Your task to perform on an android device: I've previously worn Nike shoes, but I'm ready for a change. Check the Amazon app for shoes bearing the Campus brand.
Image 0: 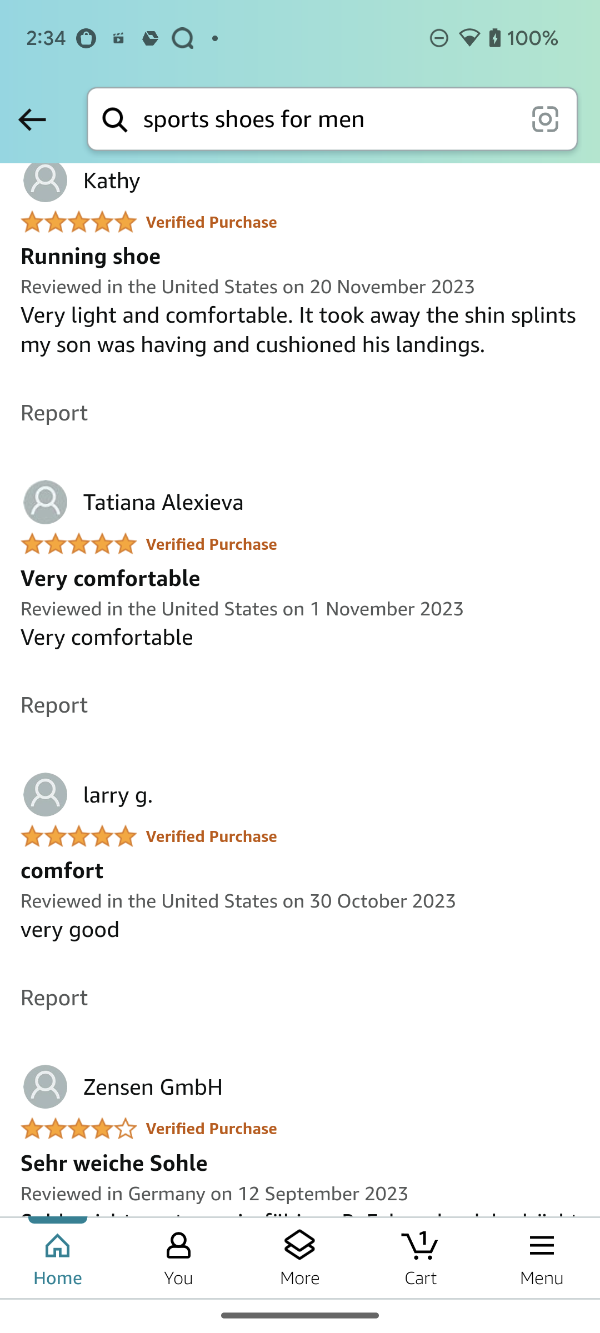
go back to the previous page
Step 0: press back button
Image 1: 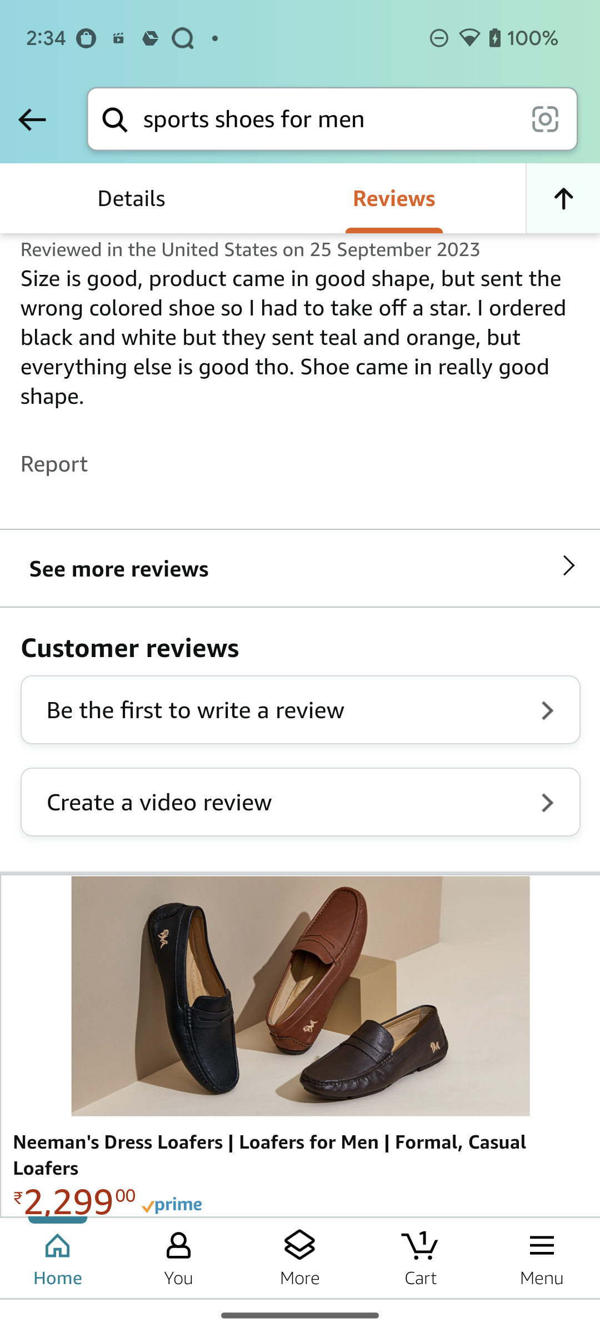
go back to the previous page
Step 1: press back button
Image 2: 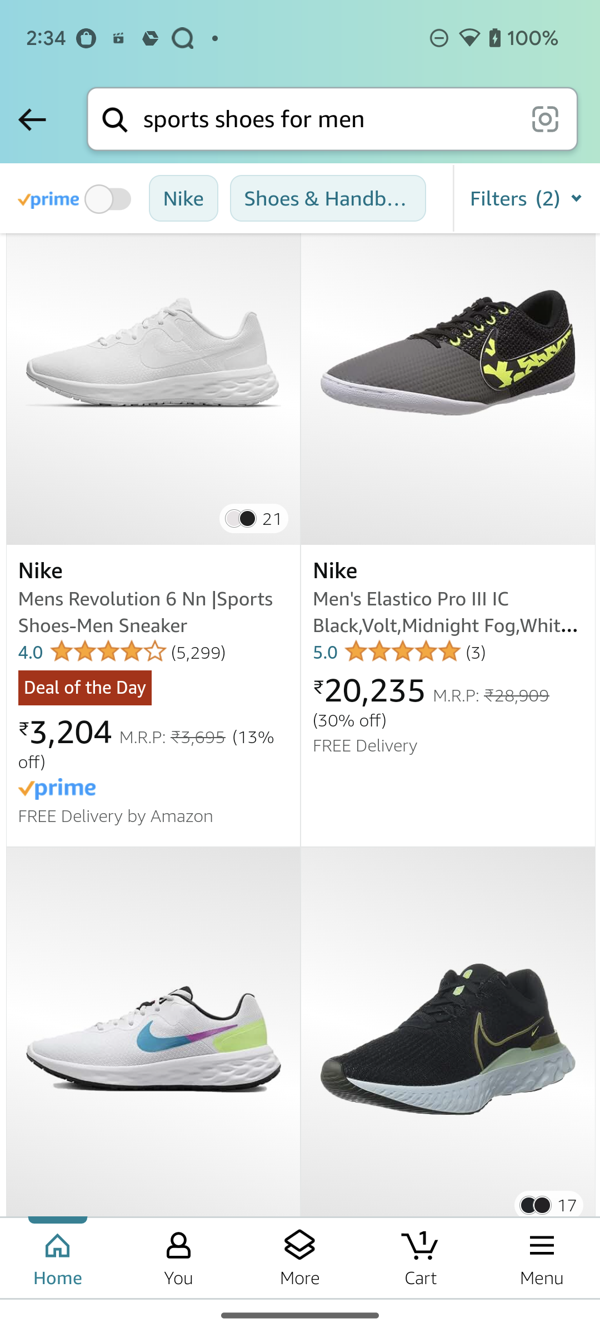
Click on the Filters option at the top right corner of the screen
Step 2: click (527, 198)
Image 3: 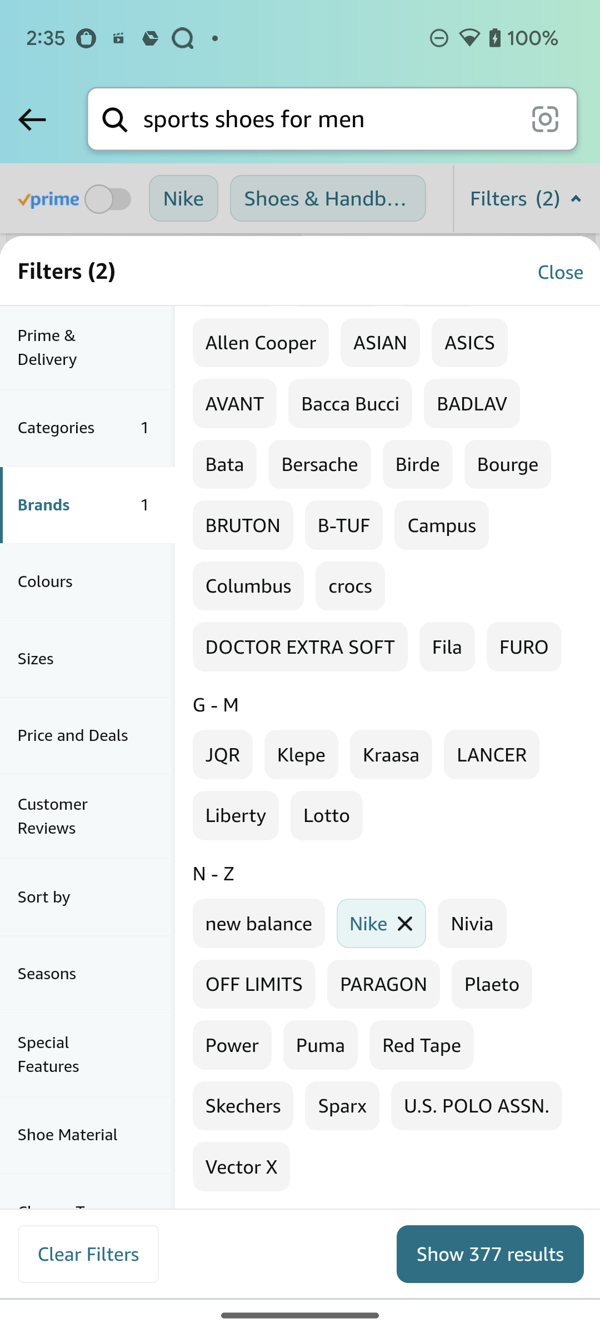
remove the Nike brand by clicking on the cross icon of Nike
Step 3: click (381, 923)
Image 4: 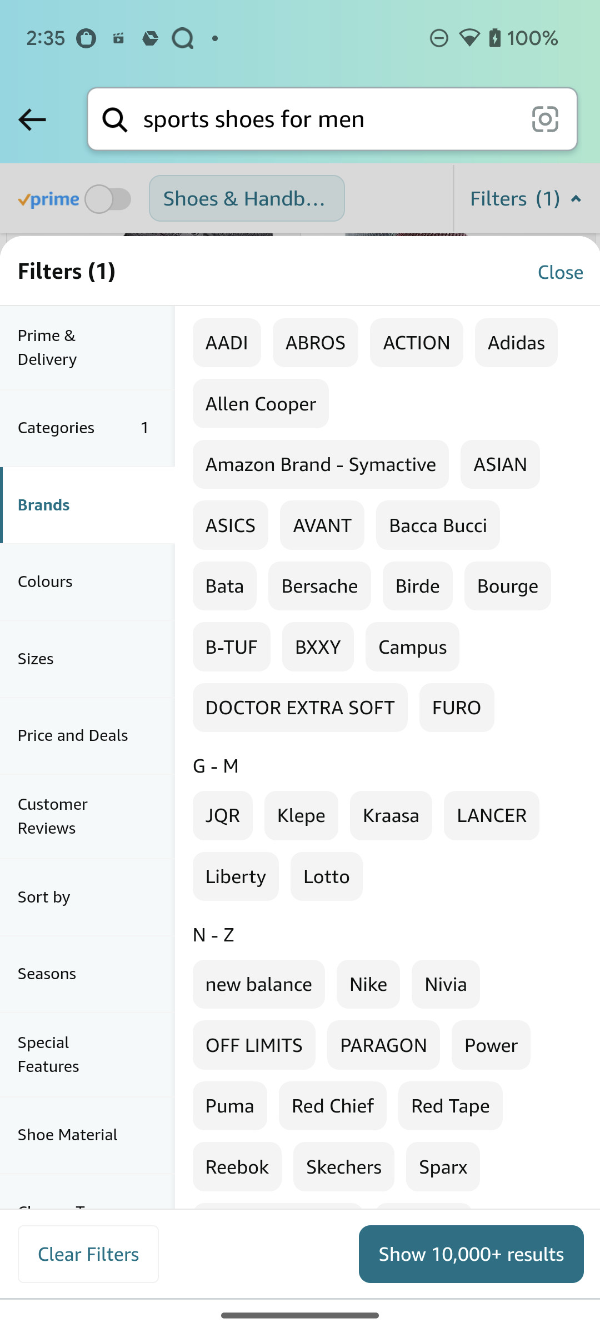
Select the Campus brand
Step 4: click (412, 646)
Image 5: 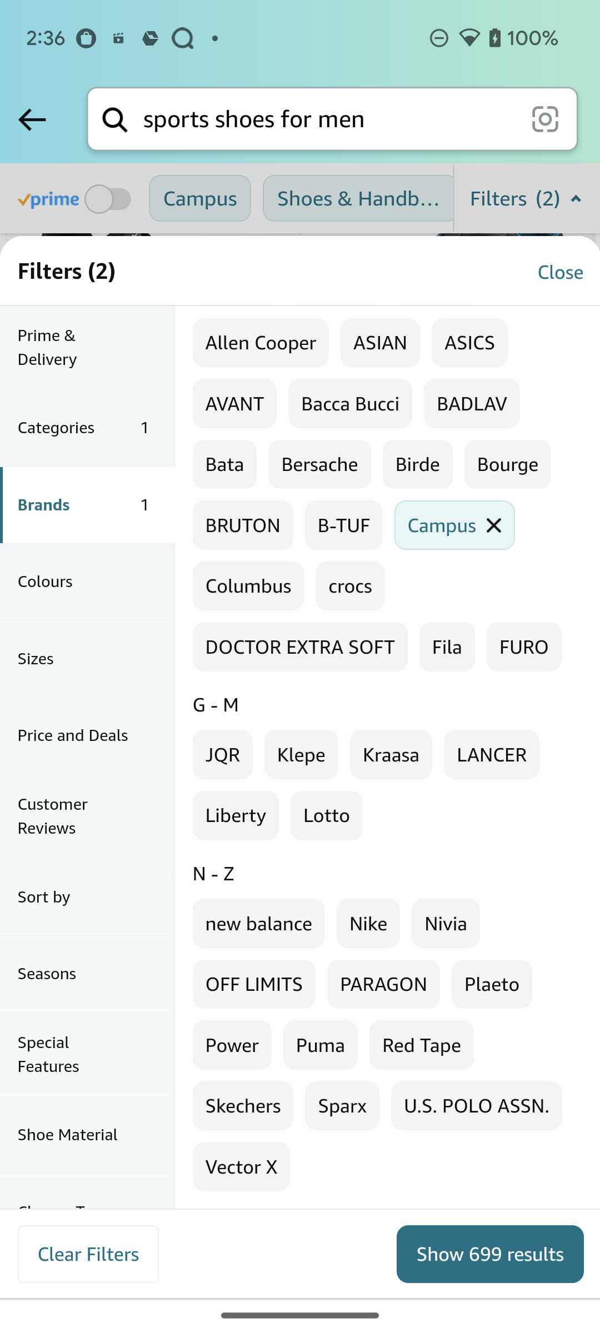
Click on Show 699 results at the bottom right corner of the screen
Step 5: click (491, 1252)